Your task to perform on an android device: I'd want to visit Dubai, so I used the Kayak app to look for one-way flights from Cairo to Dubai on November 14 for two adults.
Image 0: 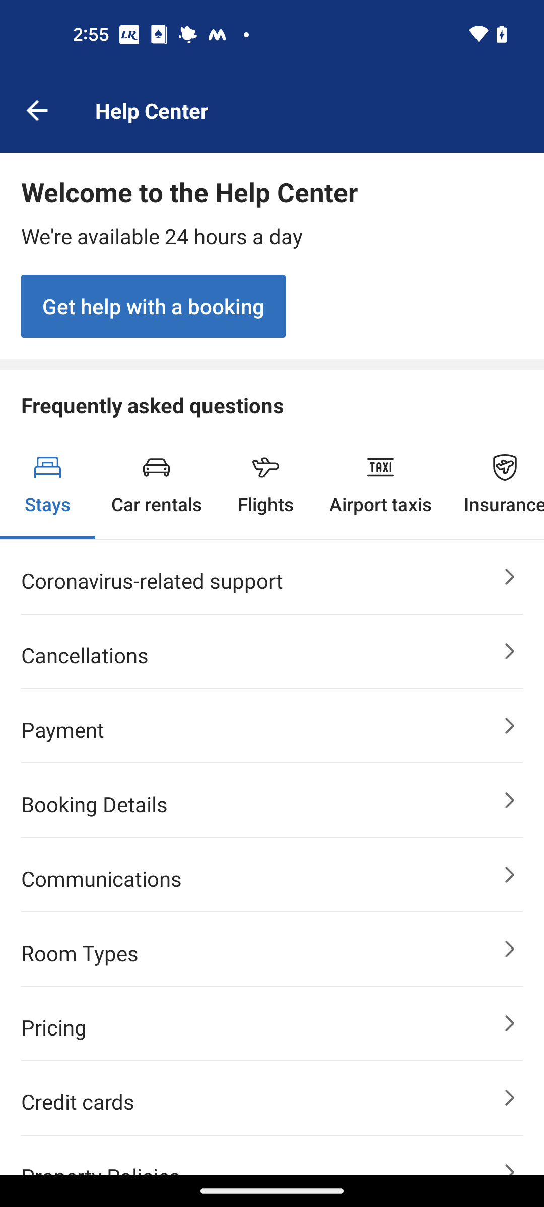
Open Kayak app
Step 0: open app "KAYAK"
Image 1: 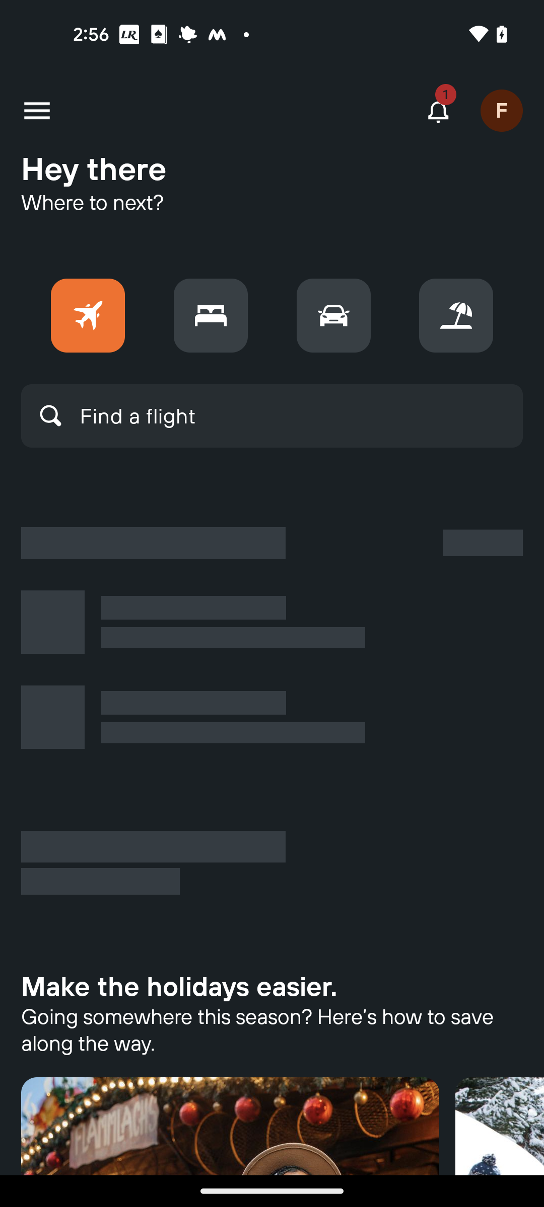
Click on Find a flight search bar
Step 1: click (138, 415)
Image 2: 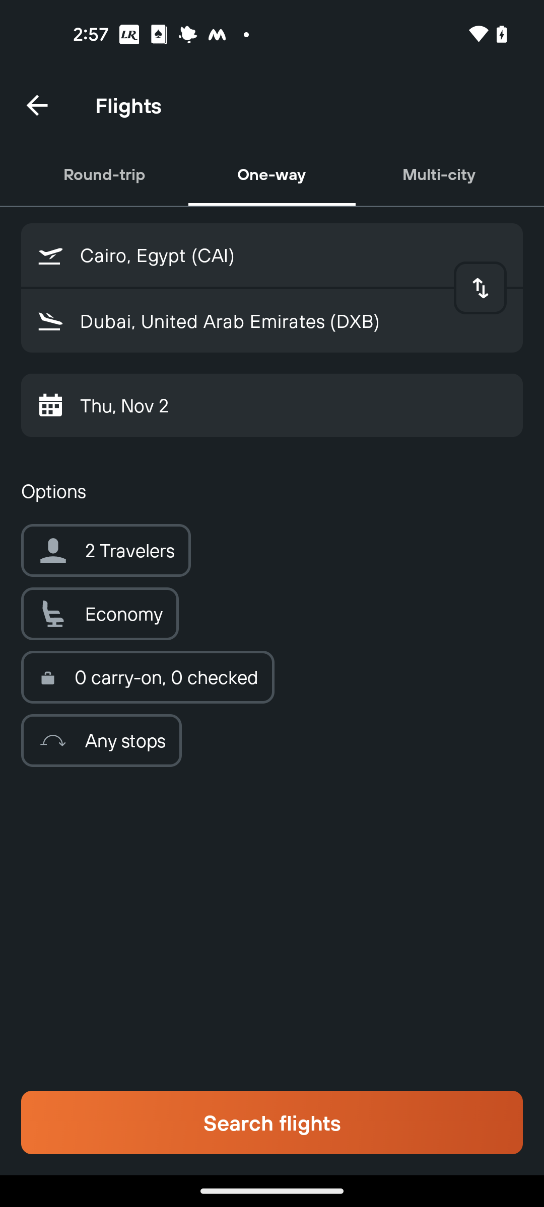
Click on date
Step 2: click (124, 405)
Image 3: 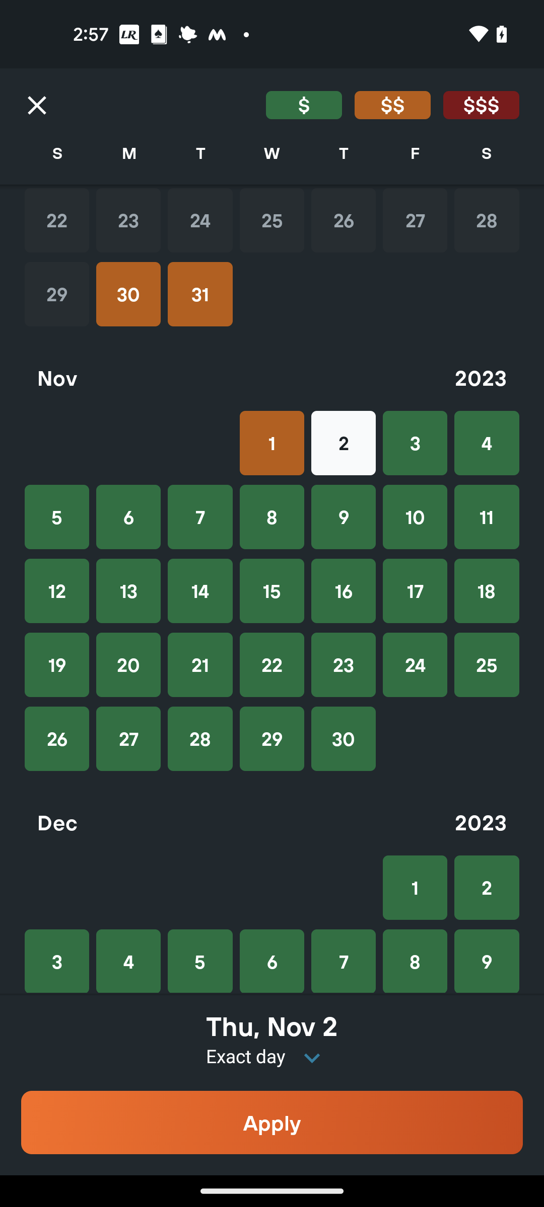
Select 14 November
Step 3: click (200, 590)
Image 4: 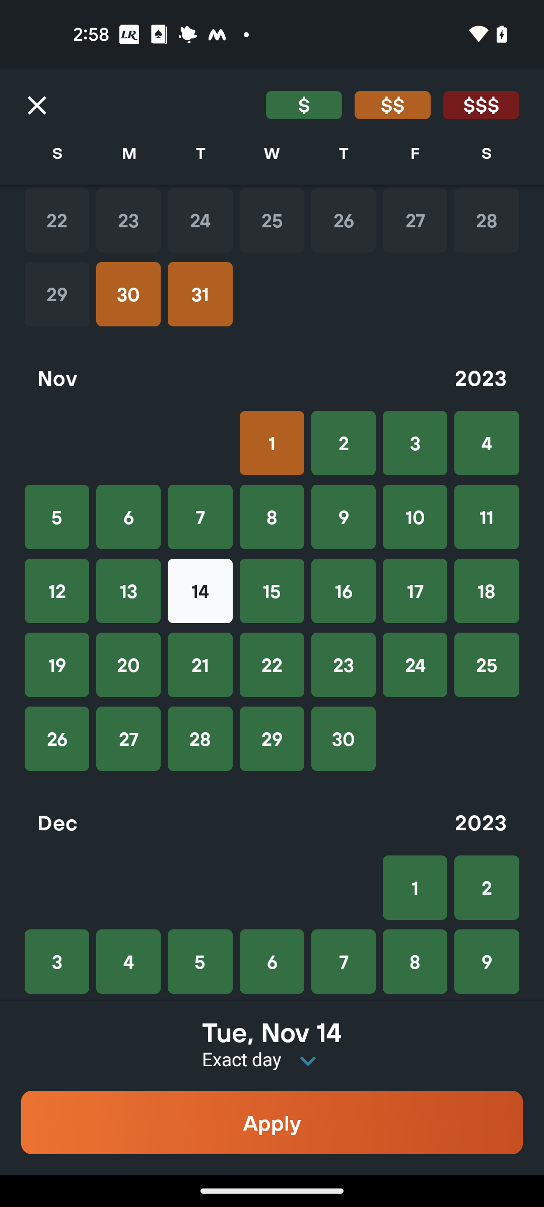
Click on the Apply button
Step 4: click (272, 1123)
Image 5: 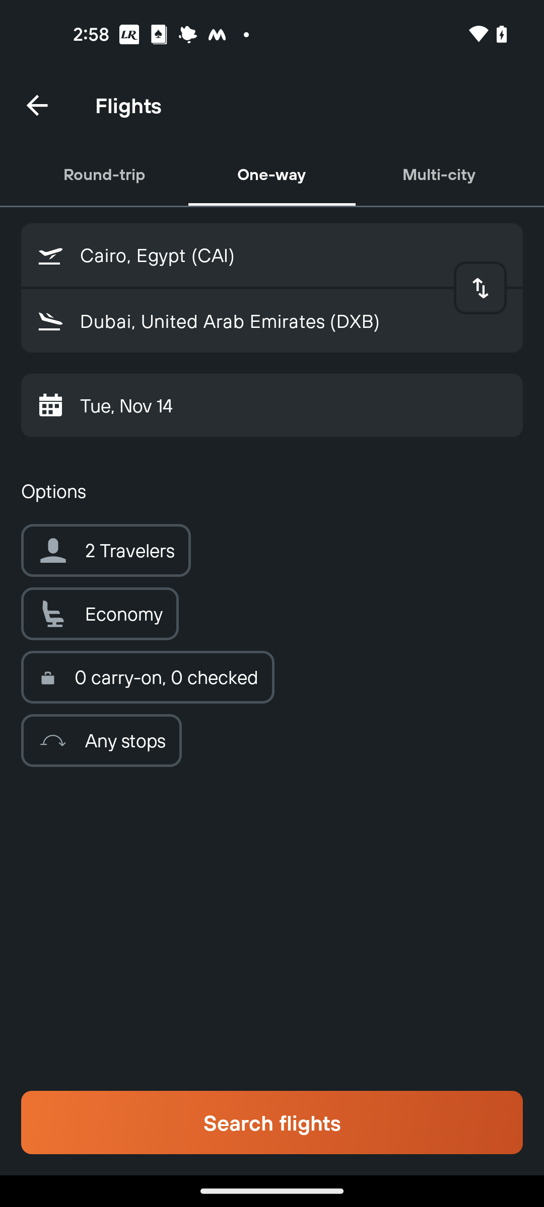
Click on Search flights
Step 5: click (272, 1123)
Image 6: 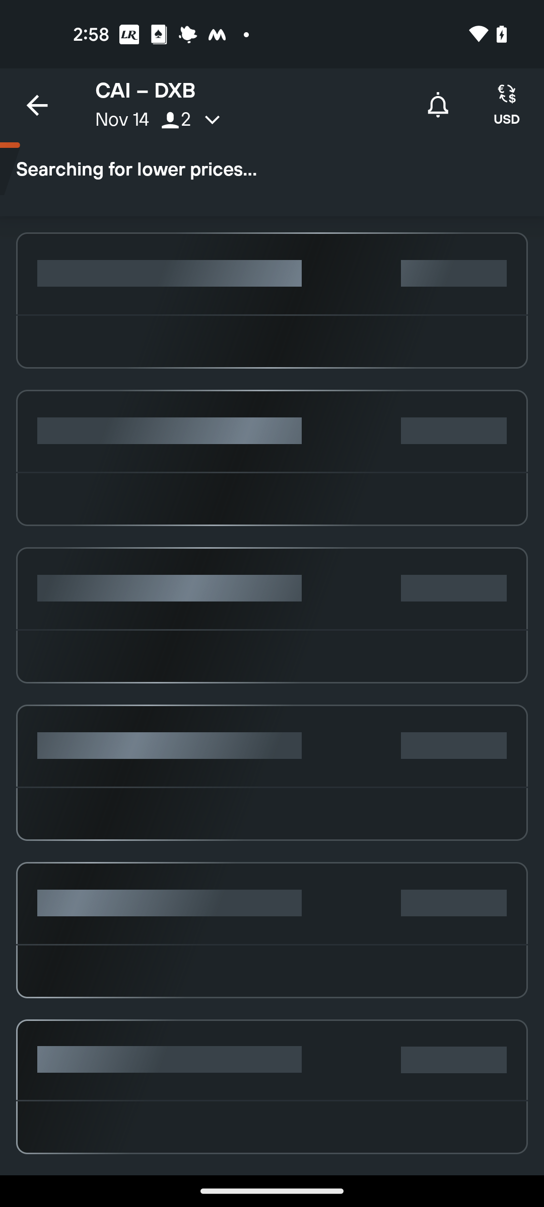
Click on Search flights
Step 6: wait